Your task to perform on an android device: put one 1 lt  real fruit power orange juice in the shopping cart using the love local app 
Image 0: 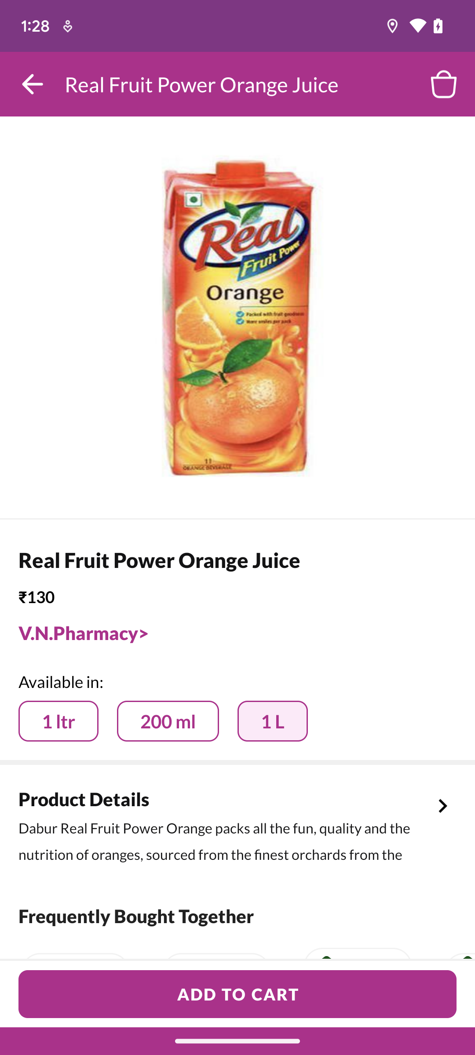
choose add to cart option at bottom center of the screen 
Step 0: click (237, 994)
Image 1: 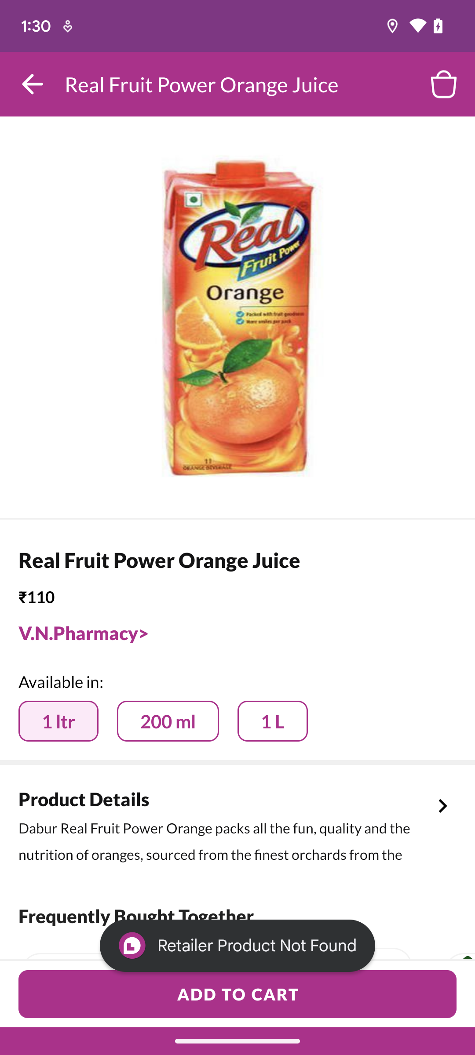
choose add to cart option at bottom center of the screen 
Step 1: click (272, 721)
Image 2: 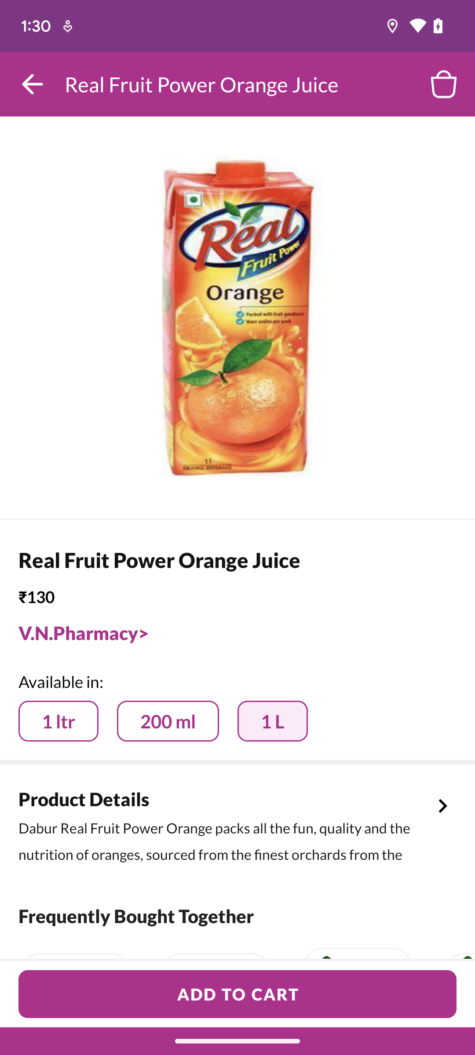
choose add to cart option at bottom center of the screen 
Step 2: click (237, 994)